Your task to perform on an android device: I'd like to see the details of the On Running Cloud 5 Women's shoes in the JD app.
Image 1: 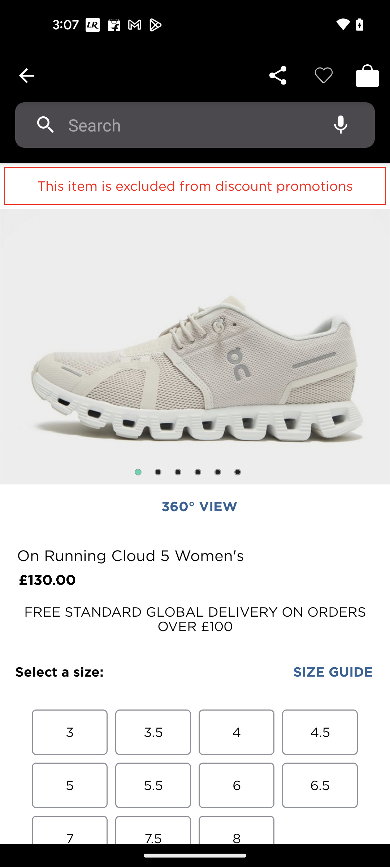
Swipe up to view product description
Step 1: scroll down
Image 2: 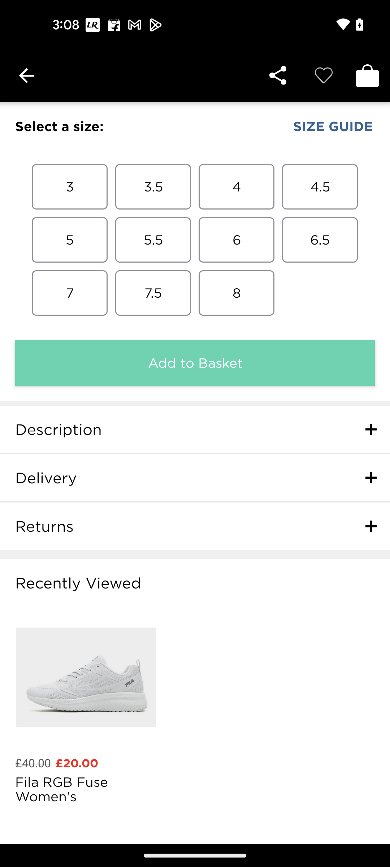
Click on the plus icon of the Description
Step 2: click (371, 432)